Your task to perform on an android device: Schedule a 30-minute meeting on July 25 for a team meeting at 8:00 a.m. in the Teameet app.
Image 0: 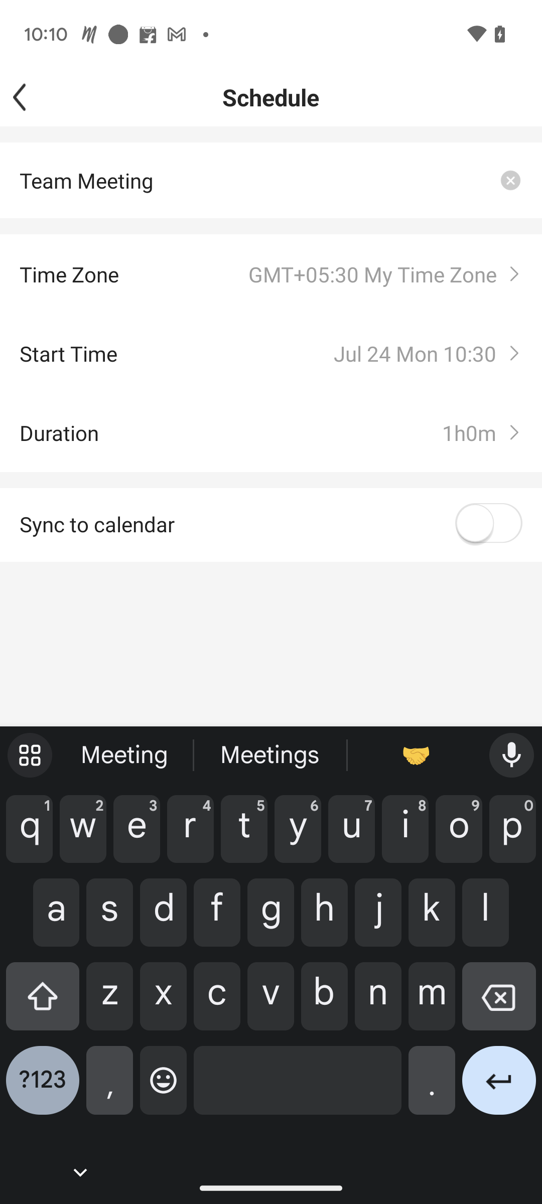
Open the teameet app
Step 0: wait
Image 2: 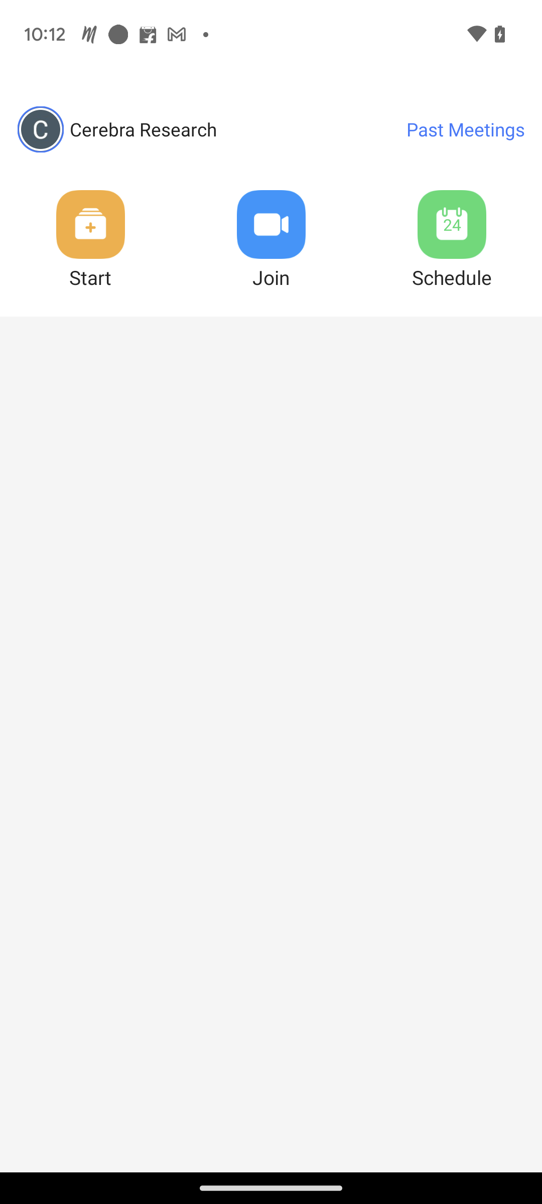
Click on the calendar icon presented at the top of the right side of the screen.
Step 2: click (452, 224)
Image 3: 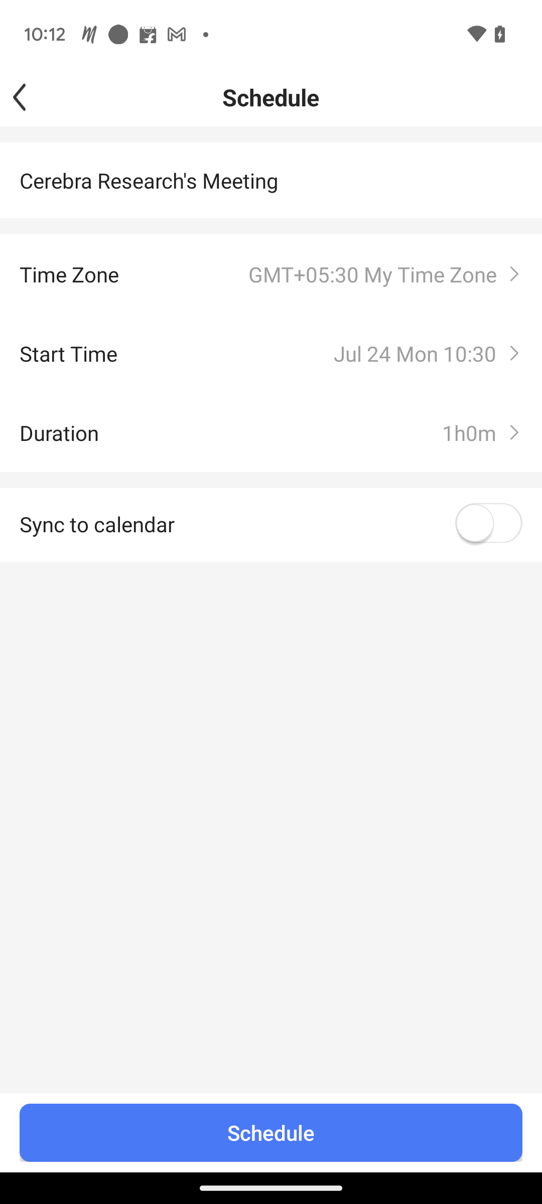
click on the first option  cerebra research's meeting option
Step 3: click (271, 180)
Image 4: 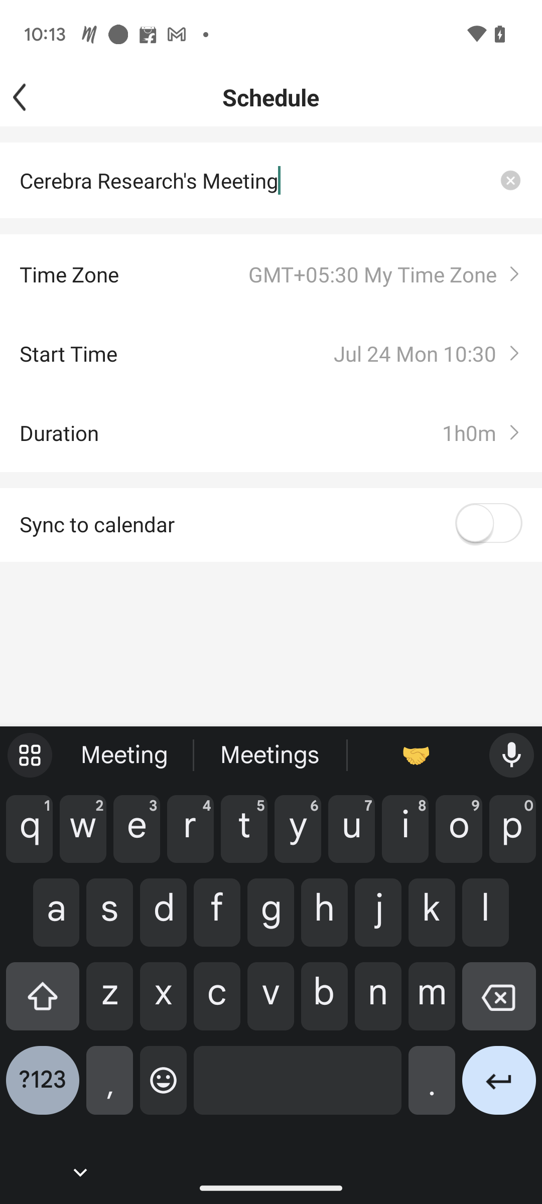
Replace Cerebra Research's Meeting  with Team Meeting.
Step 4: type "Team Meeting"
Image 5: 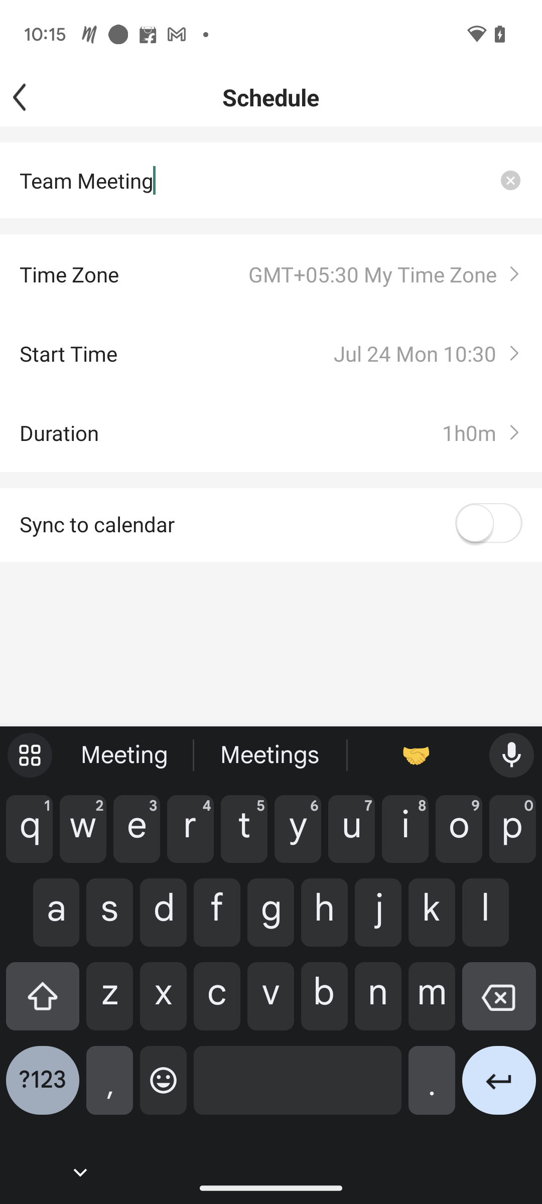
Click on the second option. Time zone 
Step 5: click (312, 274)
Image 6: 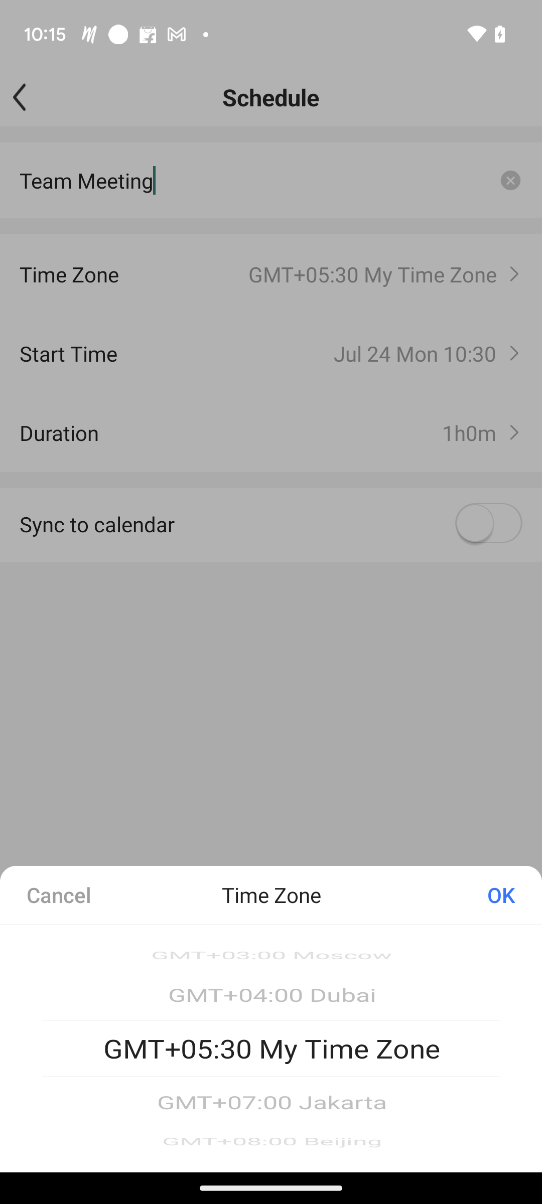
select GMT + 05:30 as my time zone.
Step 6: click (484, 895)
Image 7: 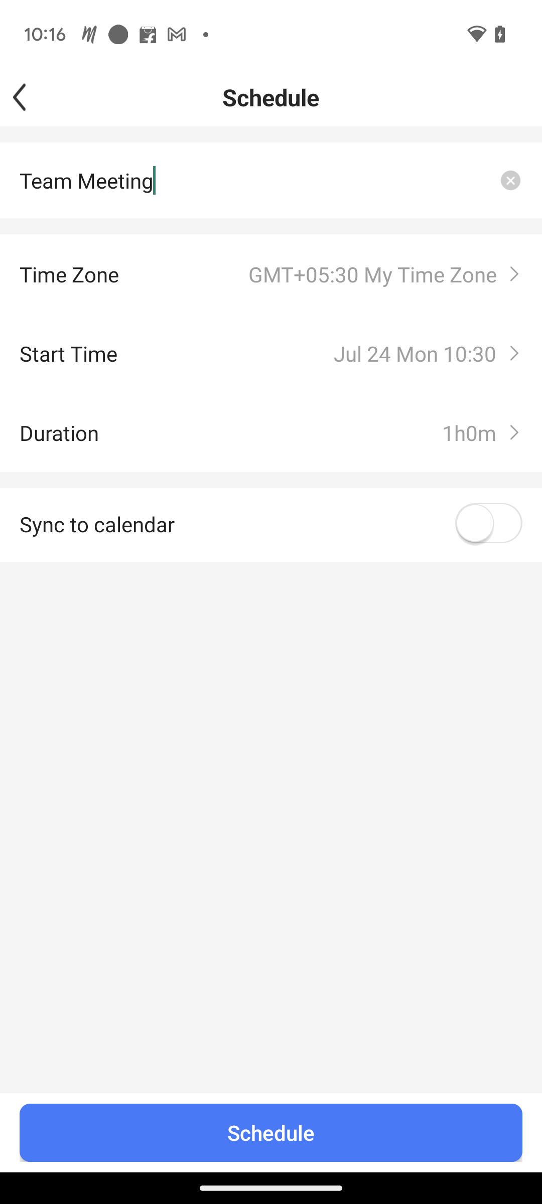
Click on the start time option, which is the third option from the top.
Step 7: click (312, 353)
Image 8: 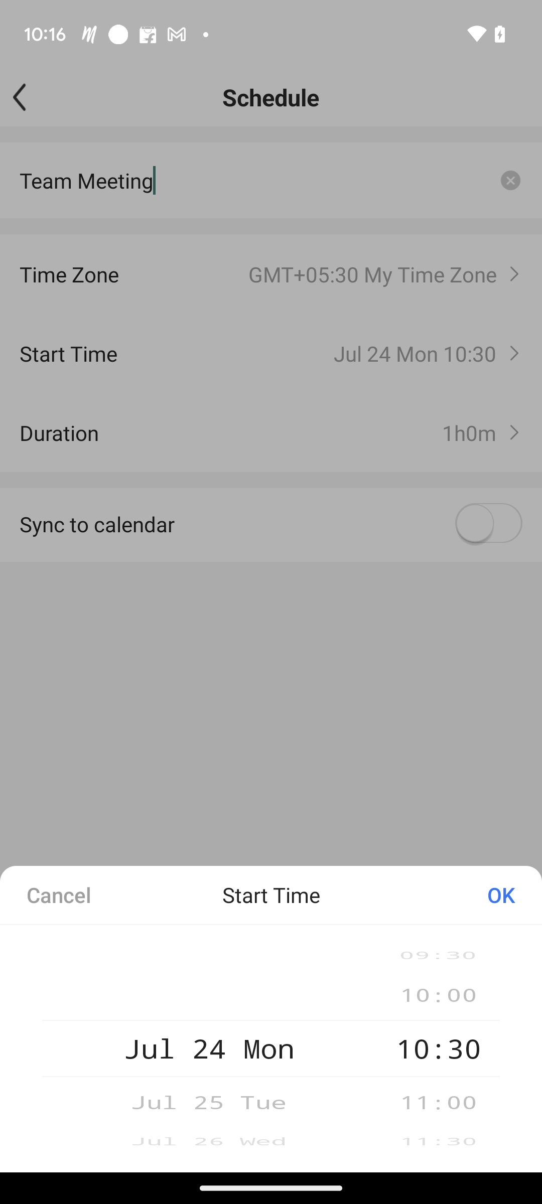
set the time to 8:00 a.m
Step 8: scroll up
Image 9: 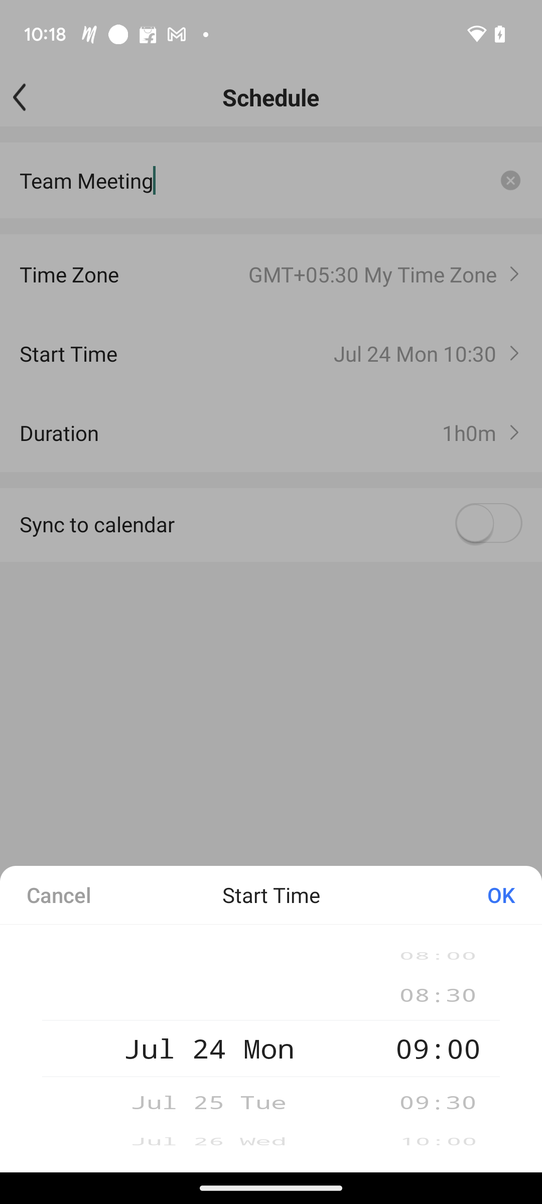
set the time to 8:00 a.m
Step 9: scroll up
Image 10: 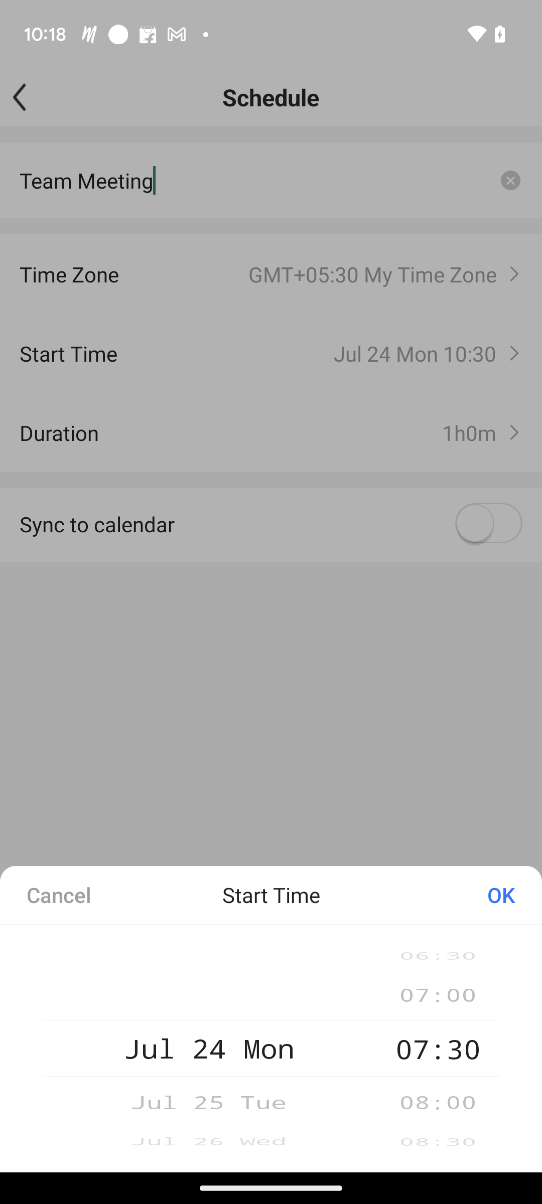
click on 8:00
Step 10: click (444, 1093)
Image 11: 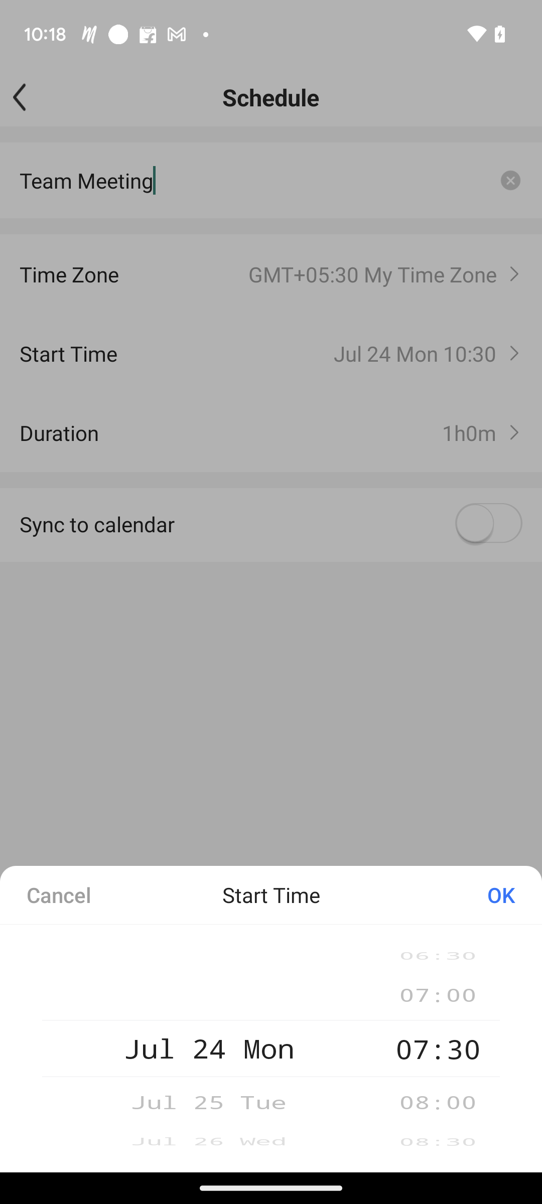
click on 8:00
Step 11: click (440, 1096)
Image 12: 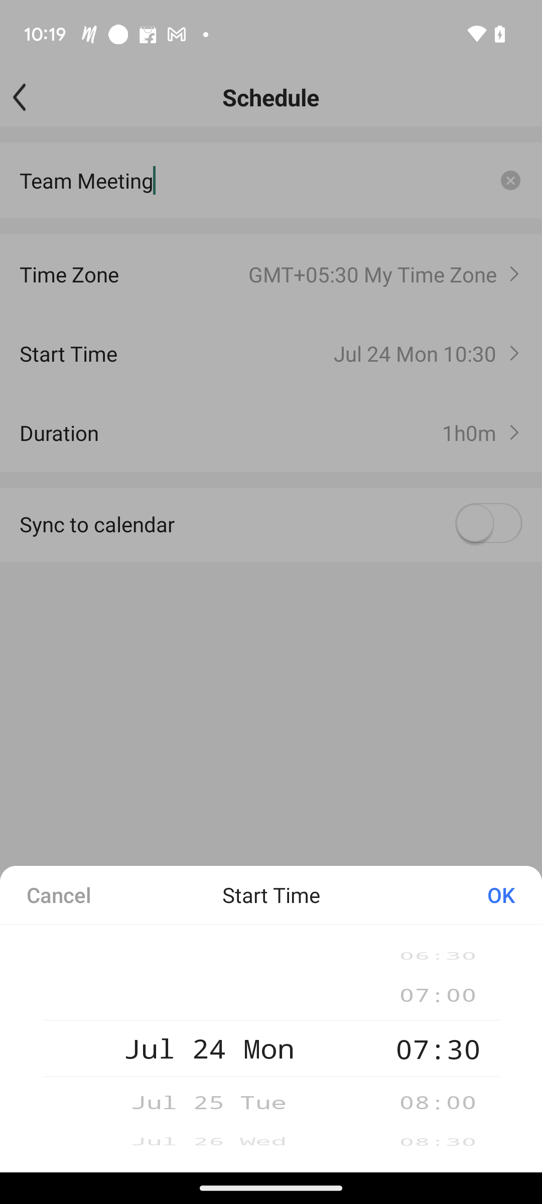
click on 8:00
Step 12: click (430, 1093)
Image 13: 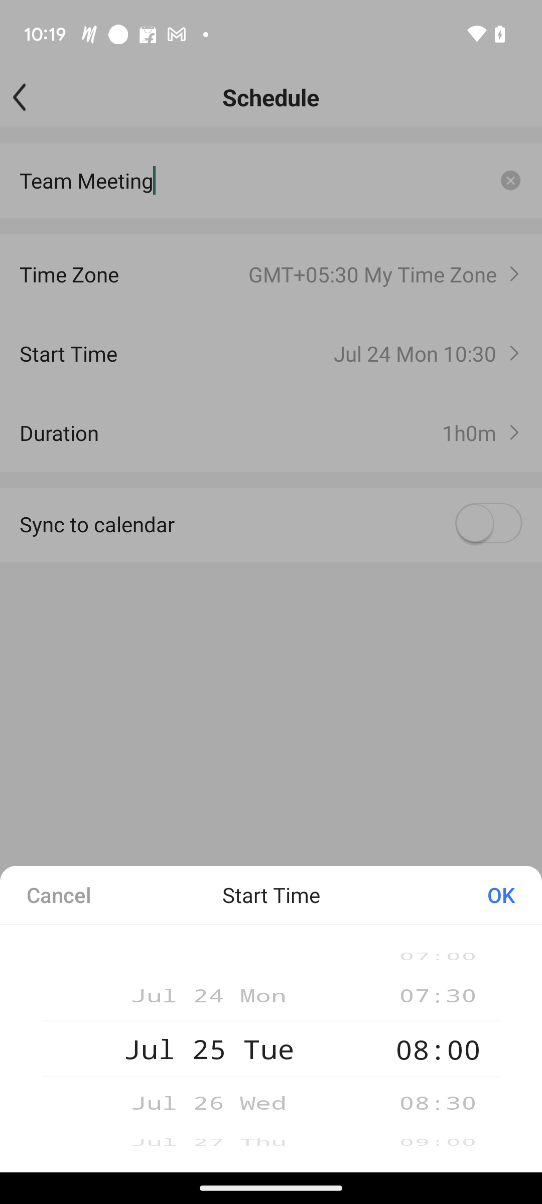
click on the okay
Step 13: click (484, 895)
Image 14: 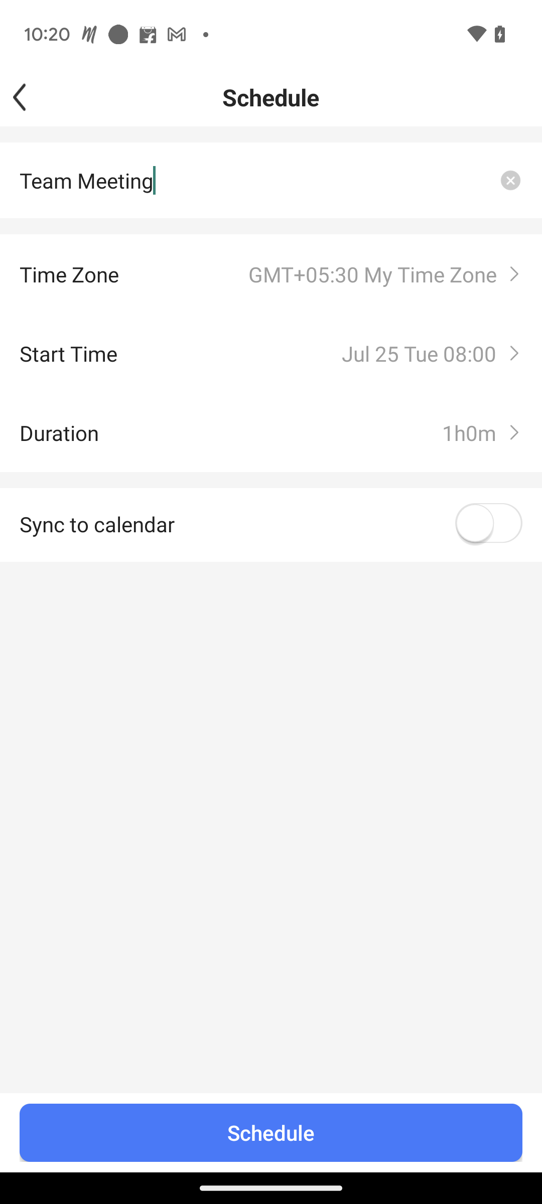
click on the 4th option duration
Step 14: click (303, 432)
Image 15: 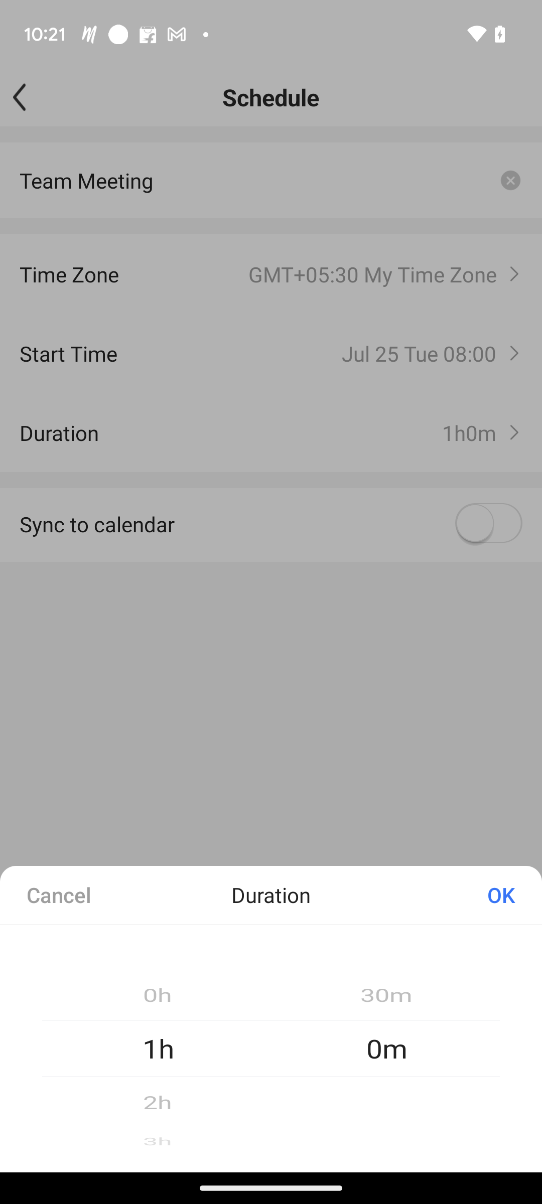
Select the duration to 30 m.
Step 15: click (380, 996)
Image 16: 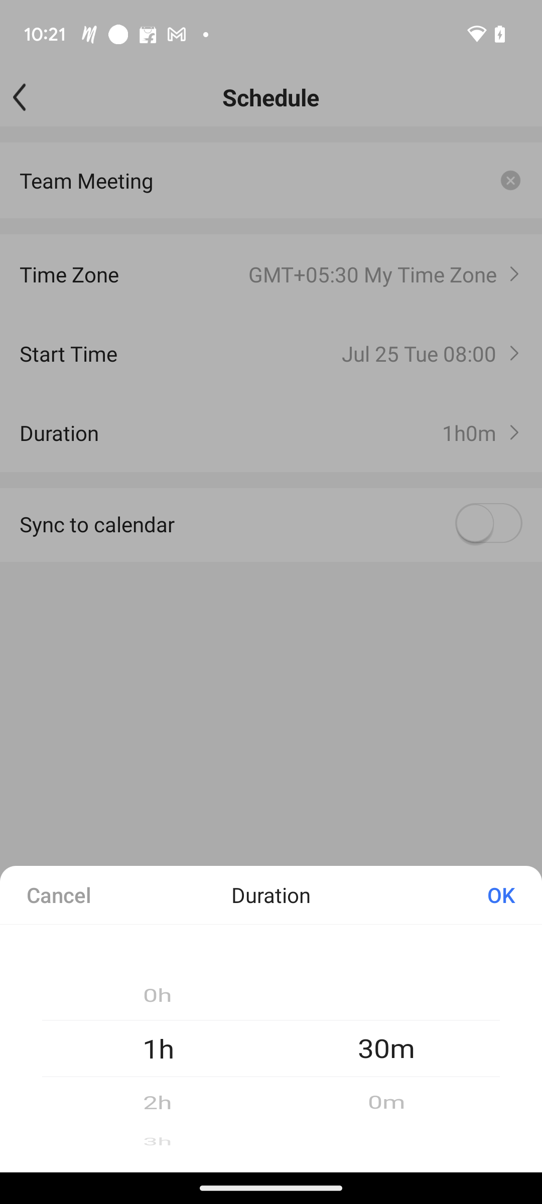
click ok
Step 16: click (484, 895)
Image 17: 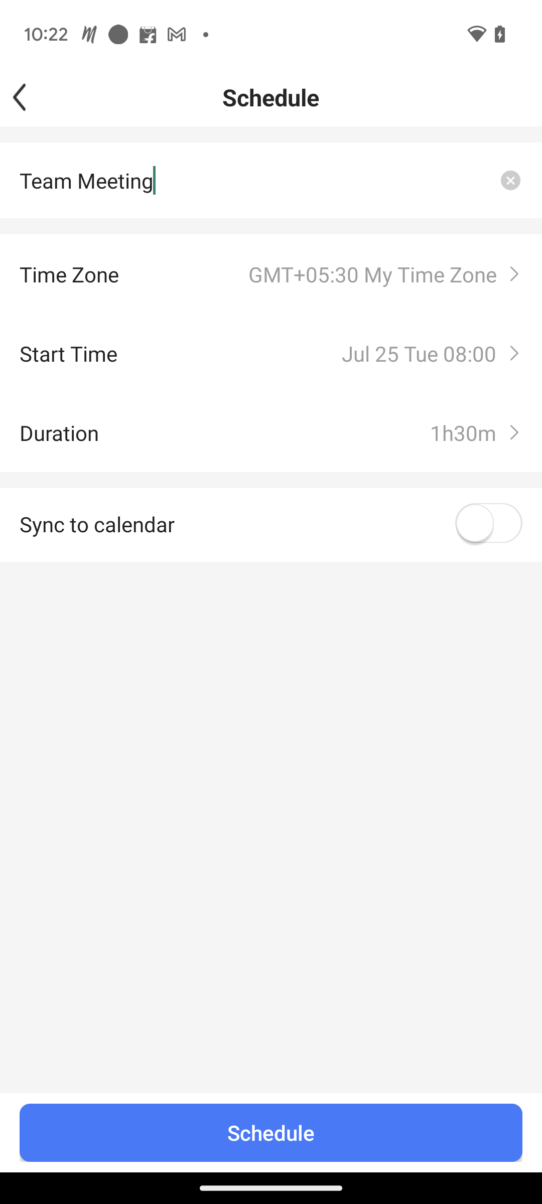
Click on the option schedule presented at the bottom.
Step 17: click (270, 1132)